Your task to perform on an android device: The Kappa Mens T-Shirt Chest Logo S/S Tee caught my attention. Check out the eBay App for more details.
Image 1: 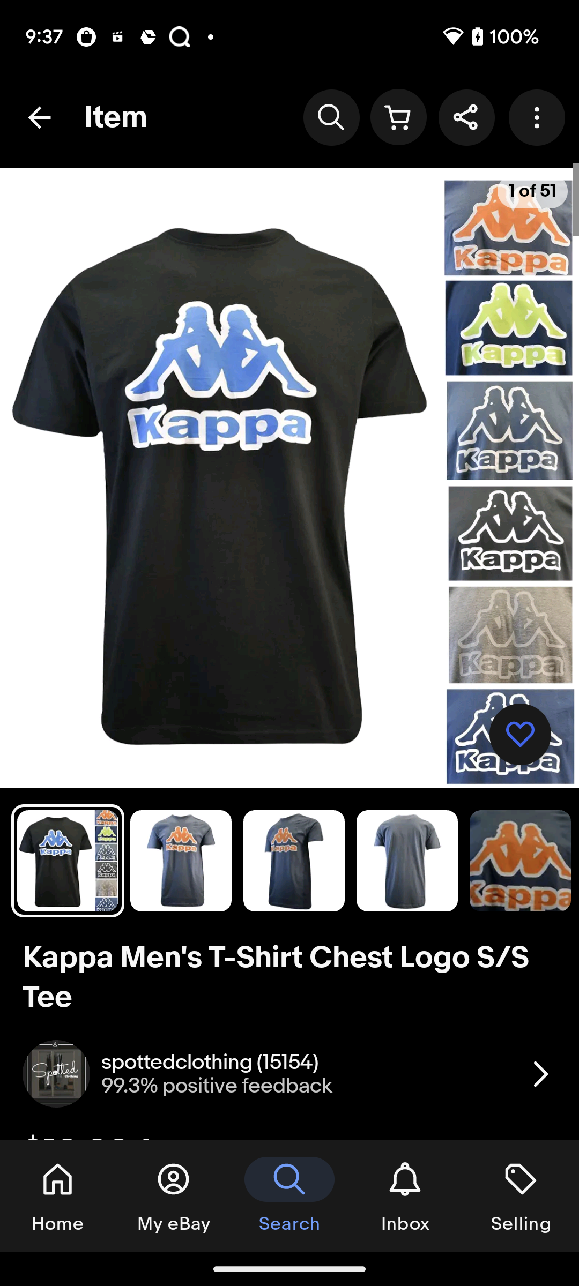
swipe up for details
Step 1: scroll down
Image 2: 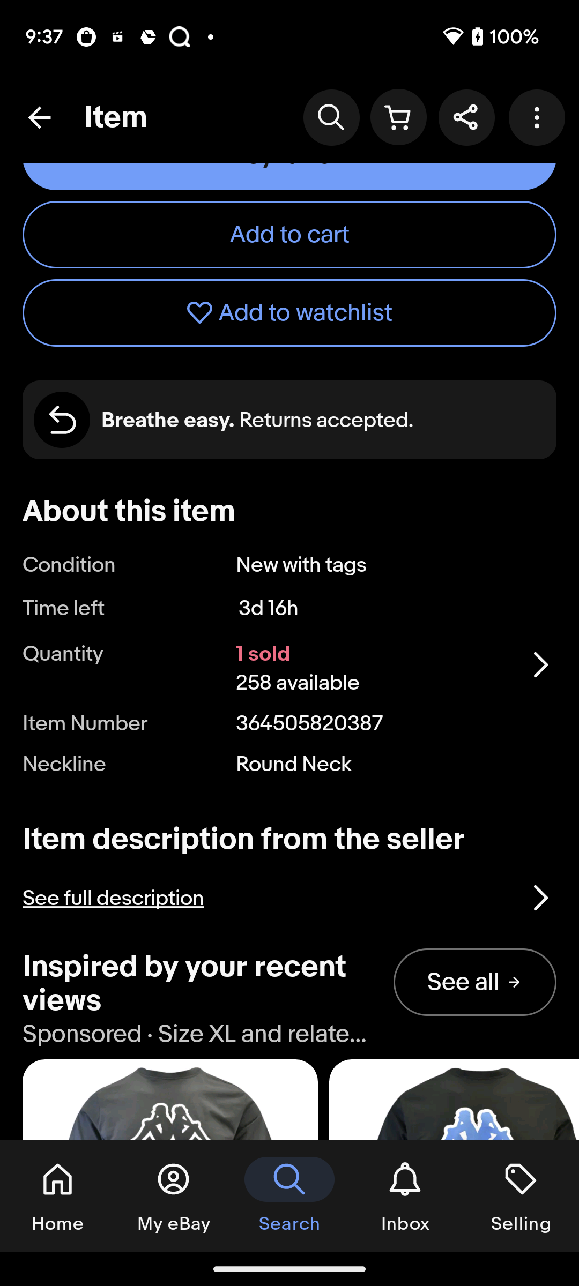
Click on the > icon of About this item 
Step 2: click (289, 664)
Image 3: 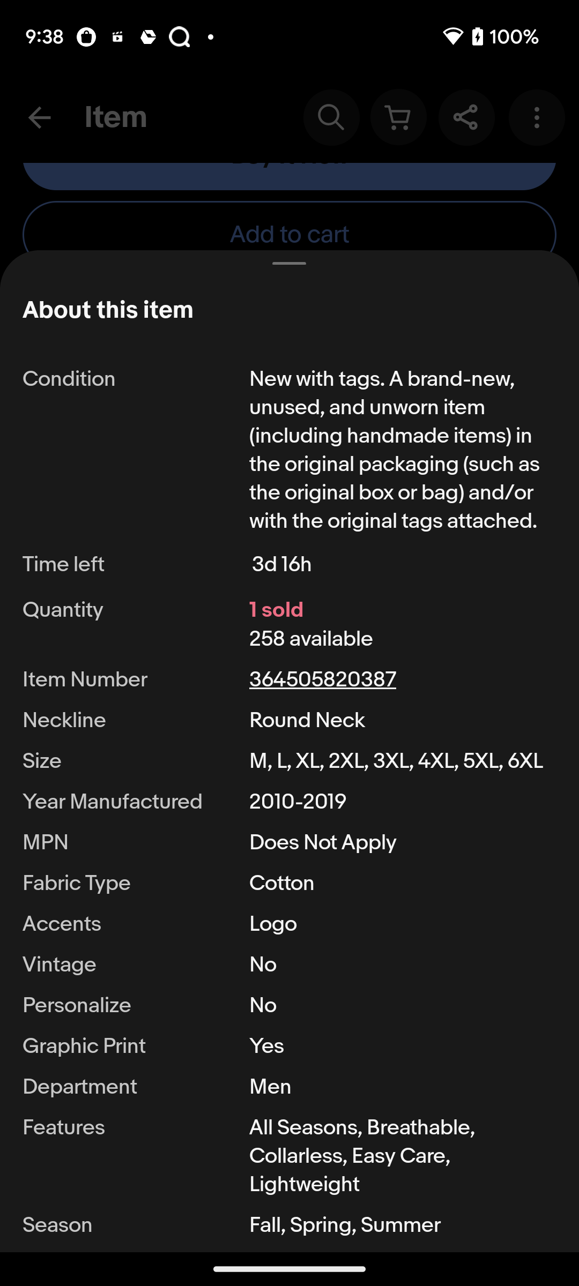
Swipe up to see full details
Step 3: scroll down